Your task to perform on an android device: I'd like to print the New Project Document.
Image 0: 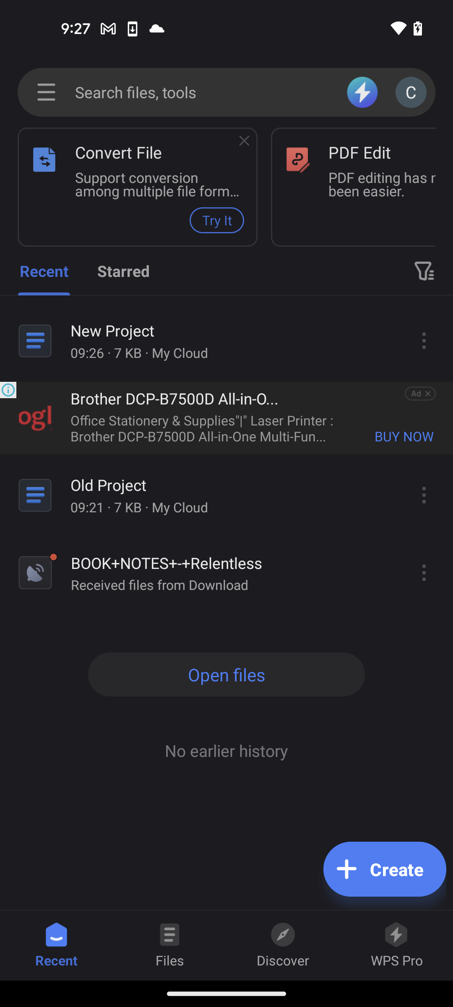
click on New Project Document
Step 0: click (229, 330)
Image 1: 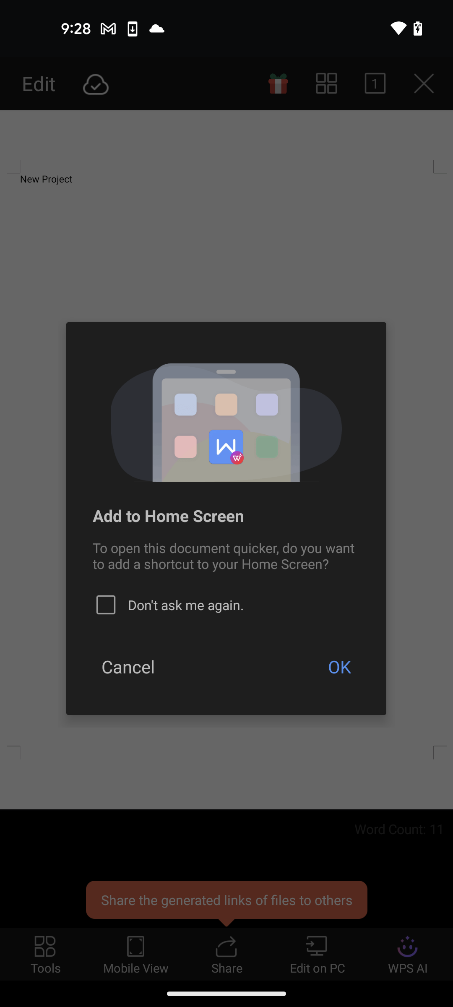
click on cancel
Step 1: click (128, 666)
Image 2: 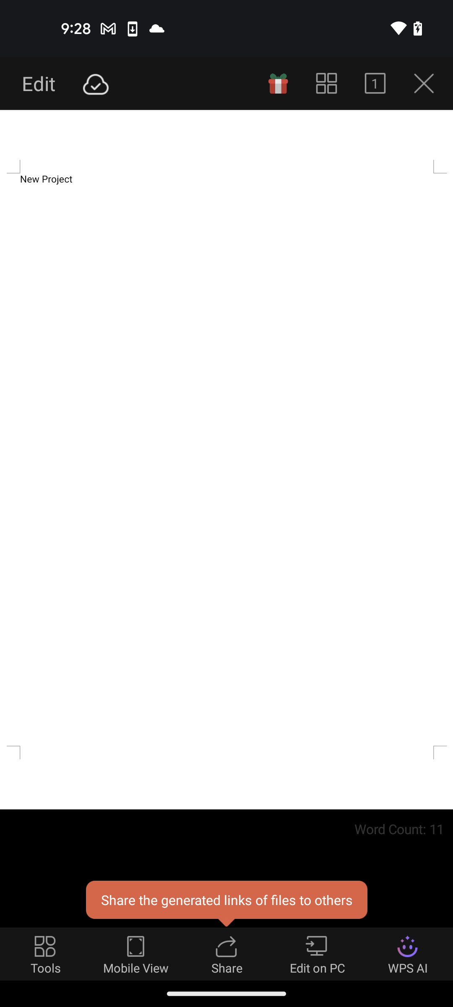
click on share option
Step 2: click (224, 951)
Image 3: 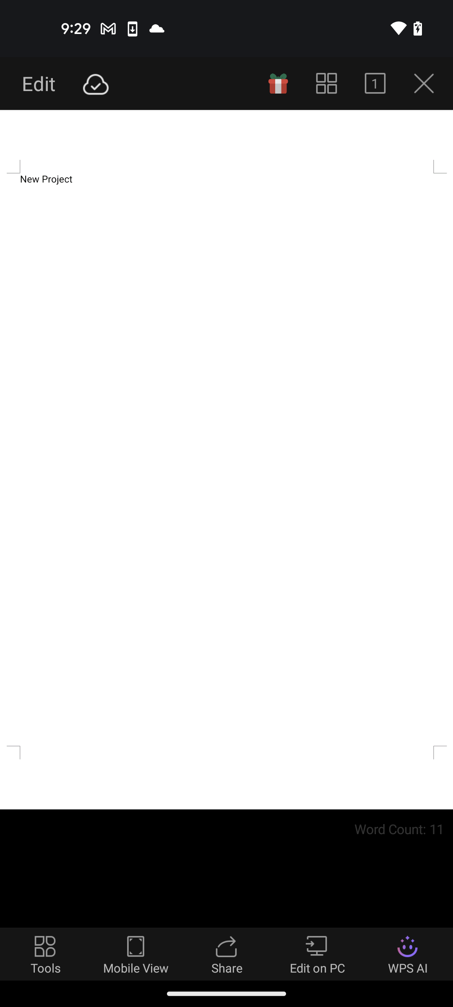
click on share option
Step 3: wait
Image 4: 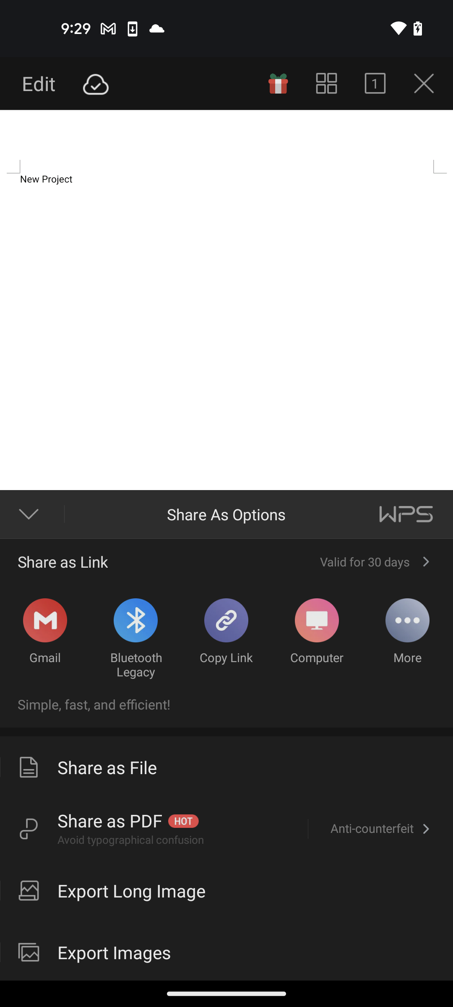
scroll down
Step 4: scroll down
Image 5: 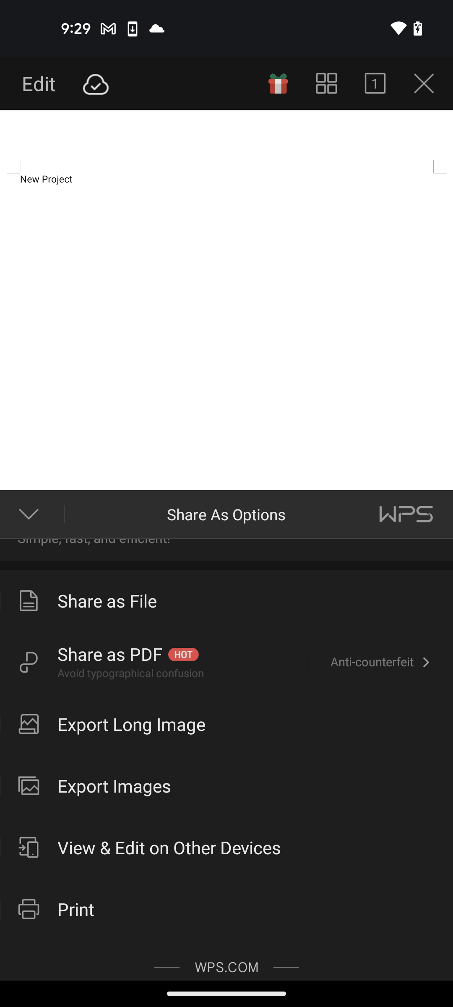
select Print option
Step 5: click (75, 909)
Image 6: 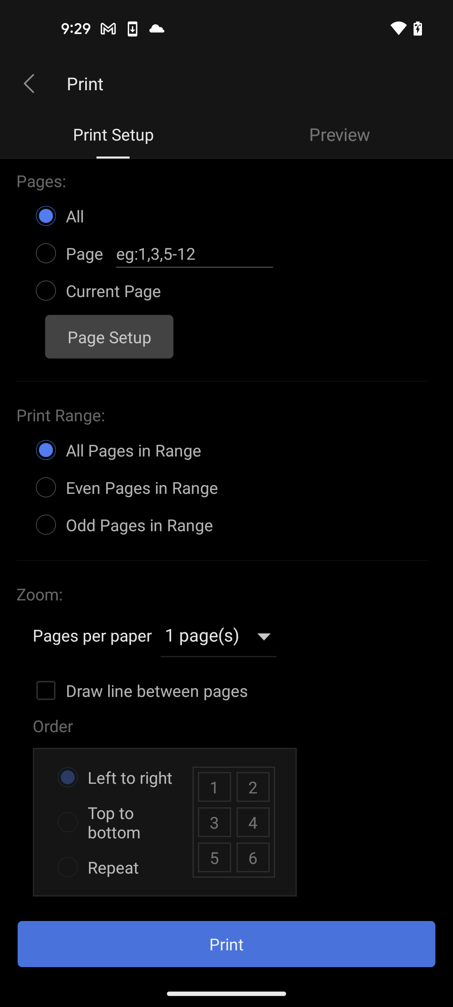
click on Print button
Step 6: click (226, 944)